Your task to perform on an android device: I would like to read reviews of the DeWalt DCD777S2T-QW + 100-piece drill and bit set on the Coolblue app in order to make the best decision possible.
Image 0: 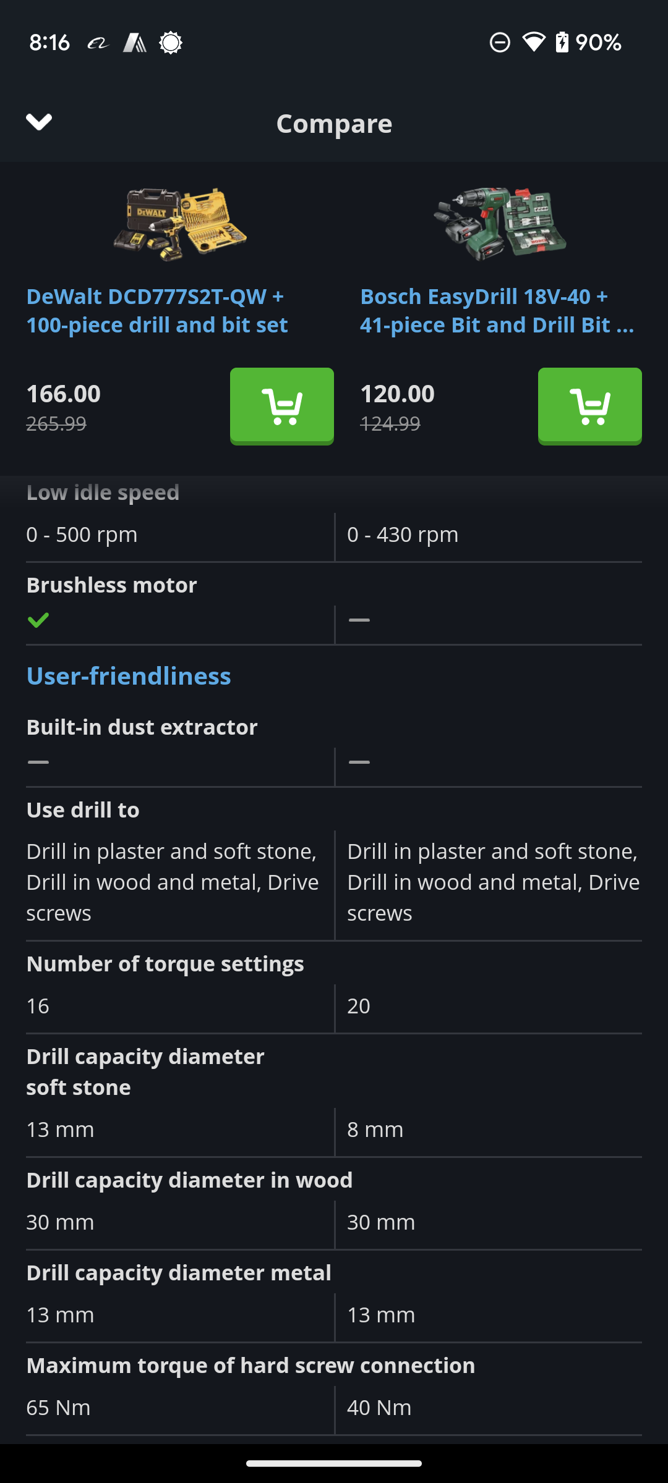
Click on DeWalt DCD777S2T-QW + 100-piece drill and bit set
Step 0: click (180, 310)
Image 1: 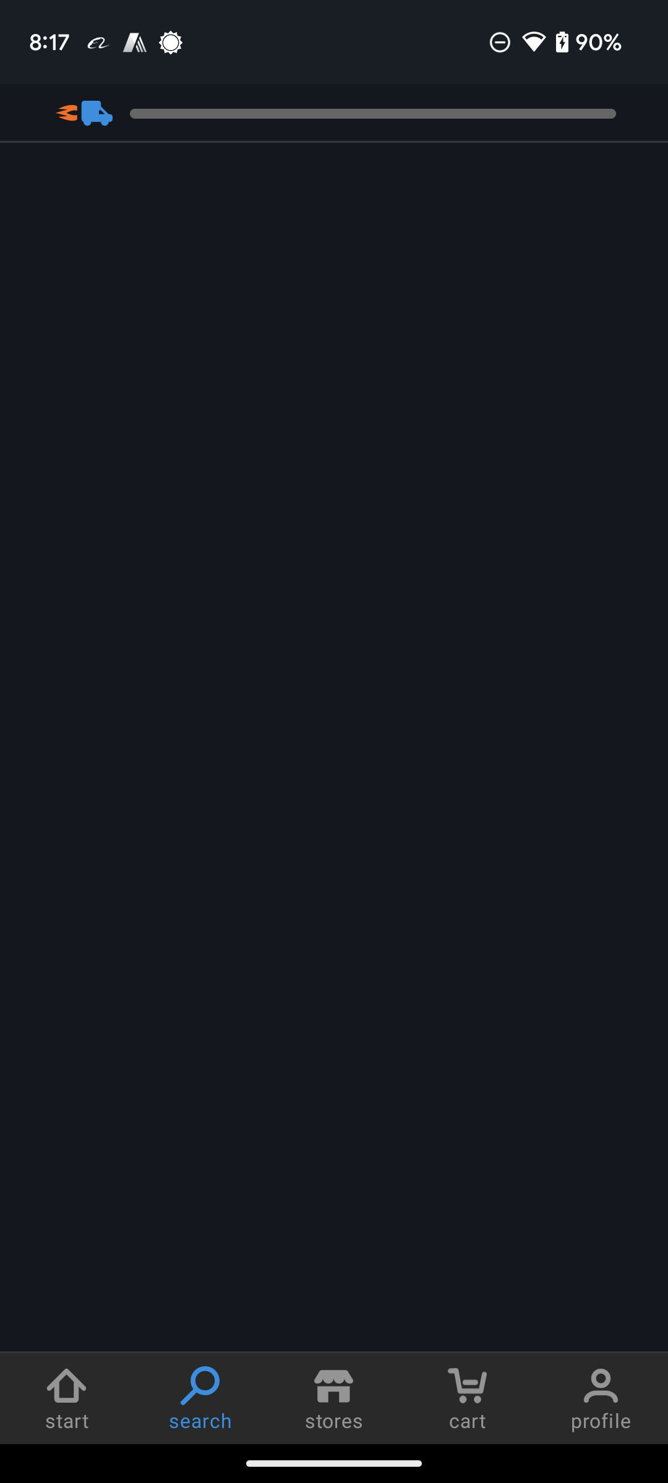
Click on DeWalt DCD777S2T-QW + 100-piece drill and bit set
Step 1: wait
Image 2: 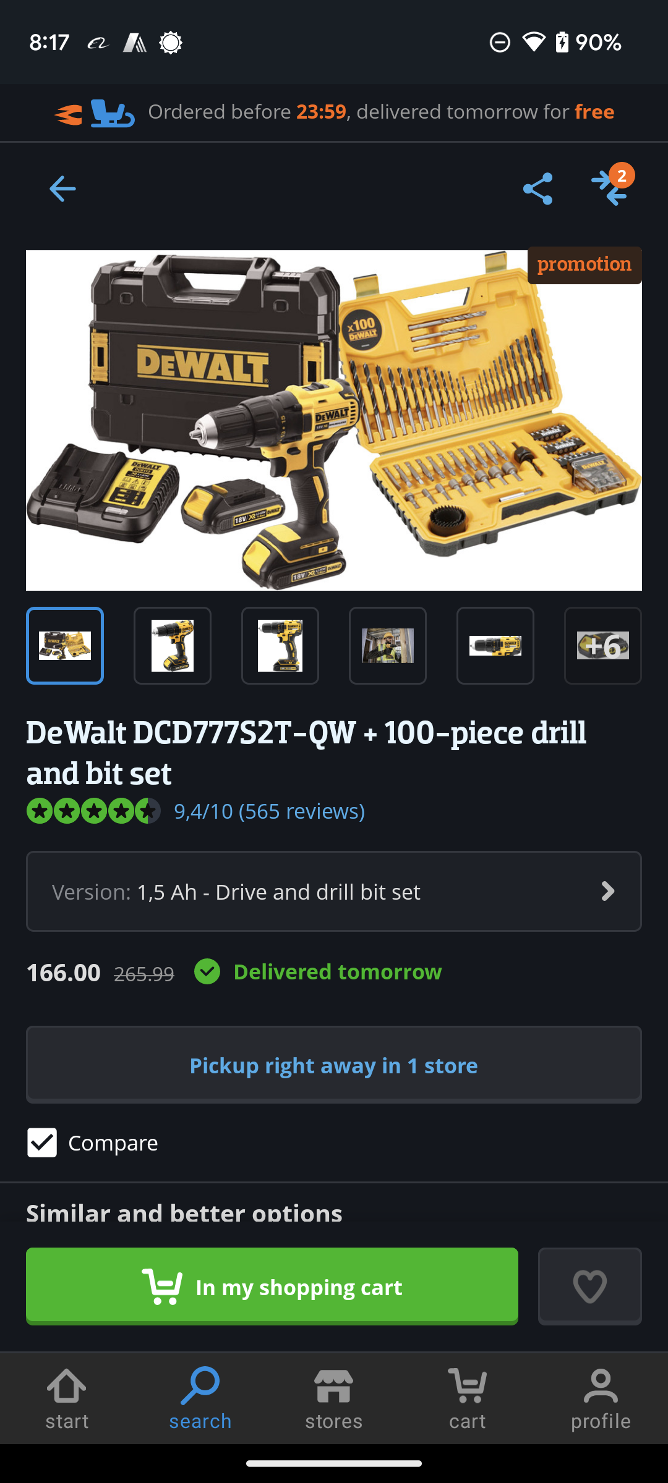
swipe up for reviews
Step 2: scroll down
Image 3: 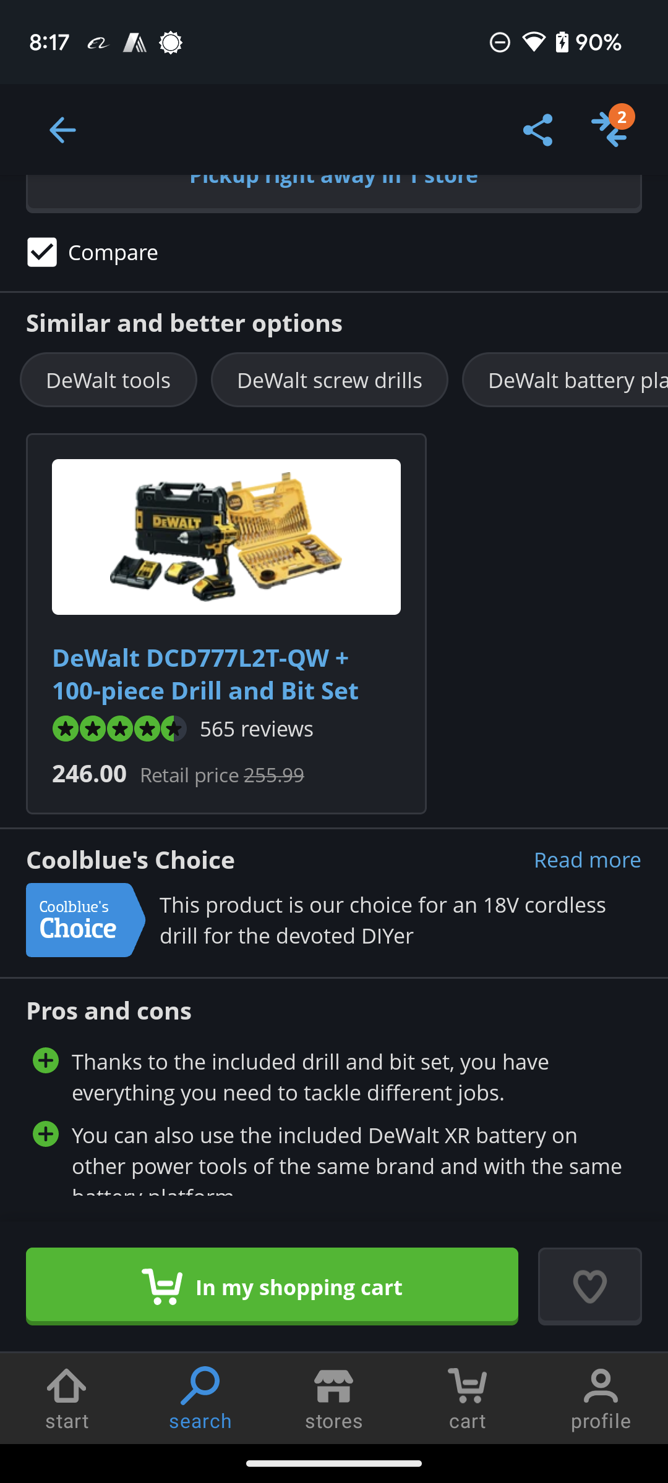
swipe up for reviews
Step 3: scroll down
Image 5: 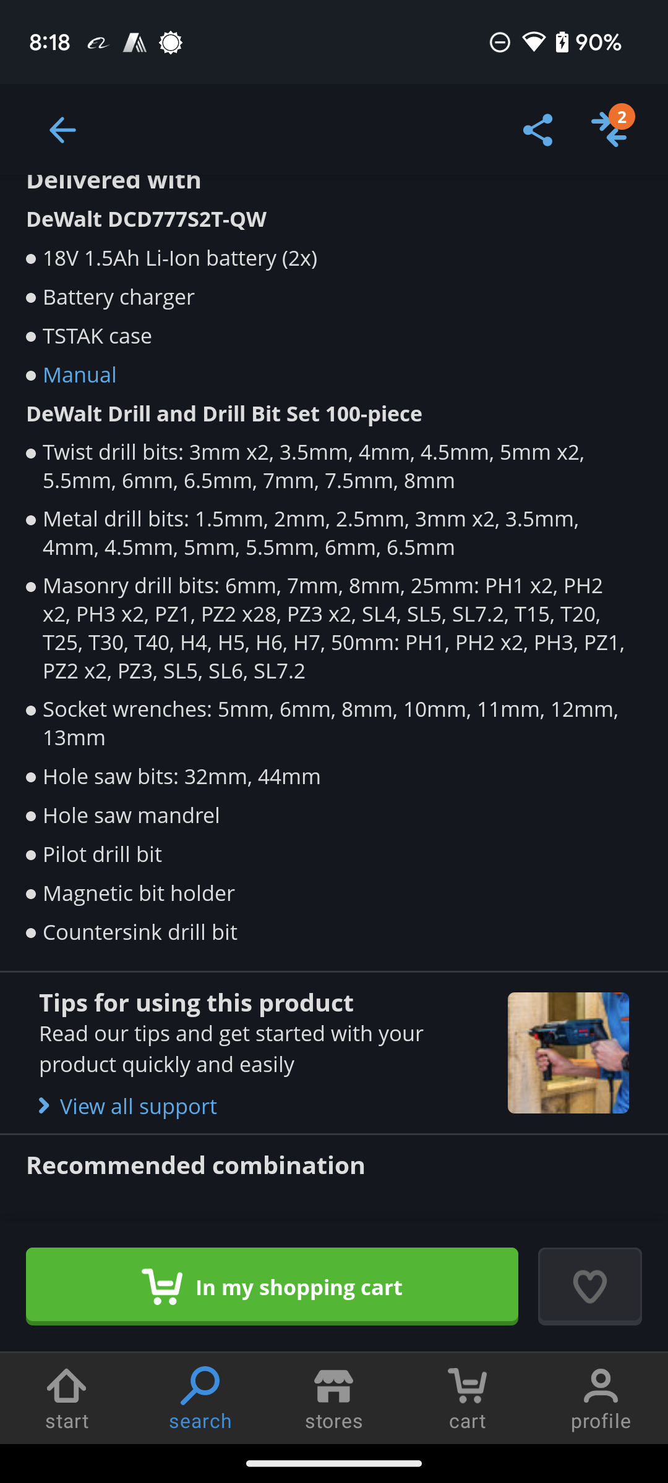
swipe up for reviews
Step 5: scroll down
Image 6: 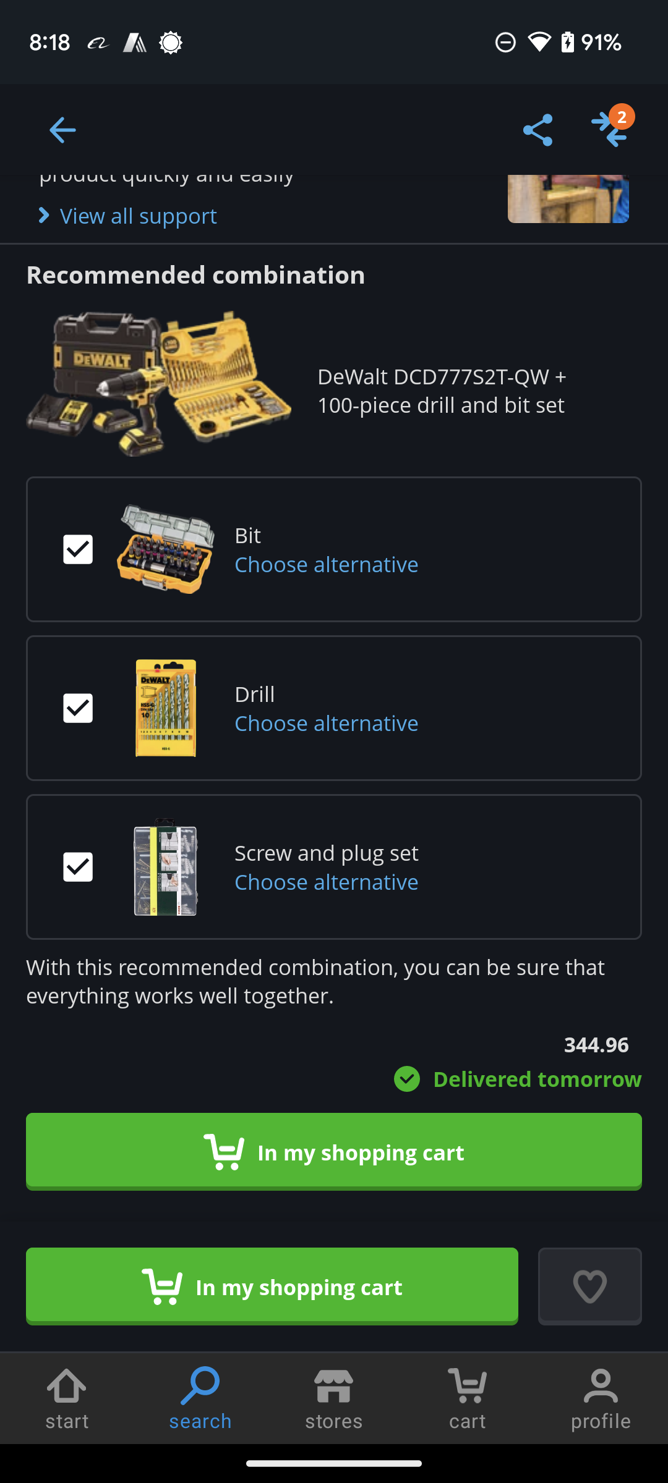
swipe up for reviews
Step 6: scroll down
Image 7: 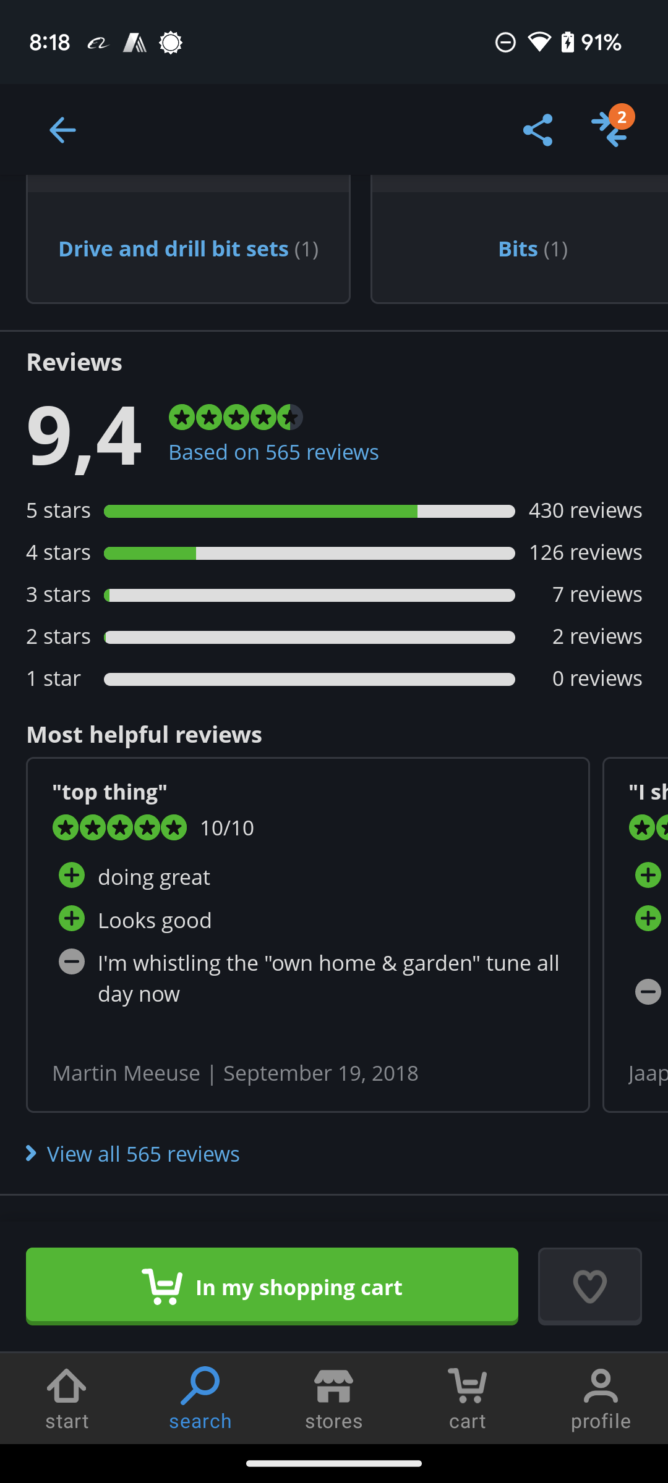
Click on View all 565 reviews
Step 7: click (143, 1153)